Your task to perform on an android device: I want to create a folder in a drive and the folder name will be Karin’s books
Image 0: 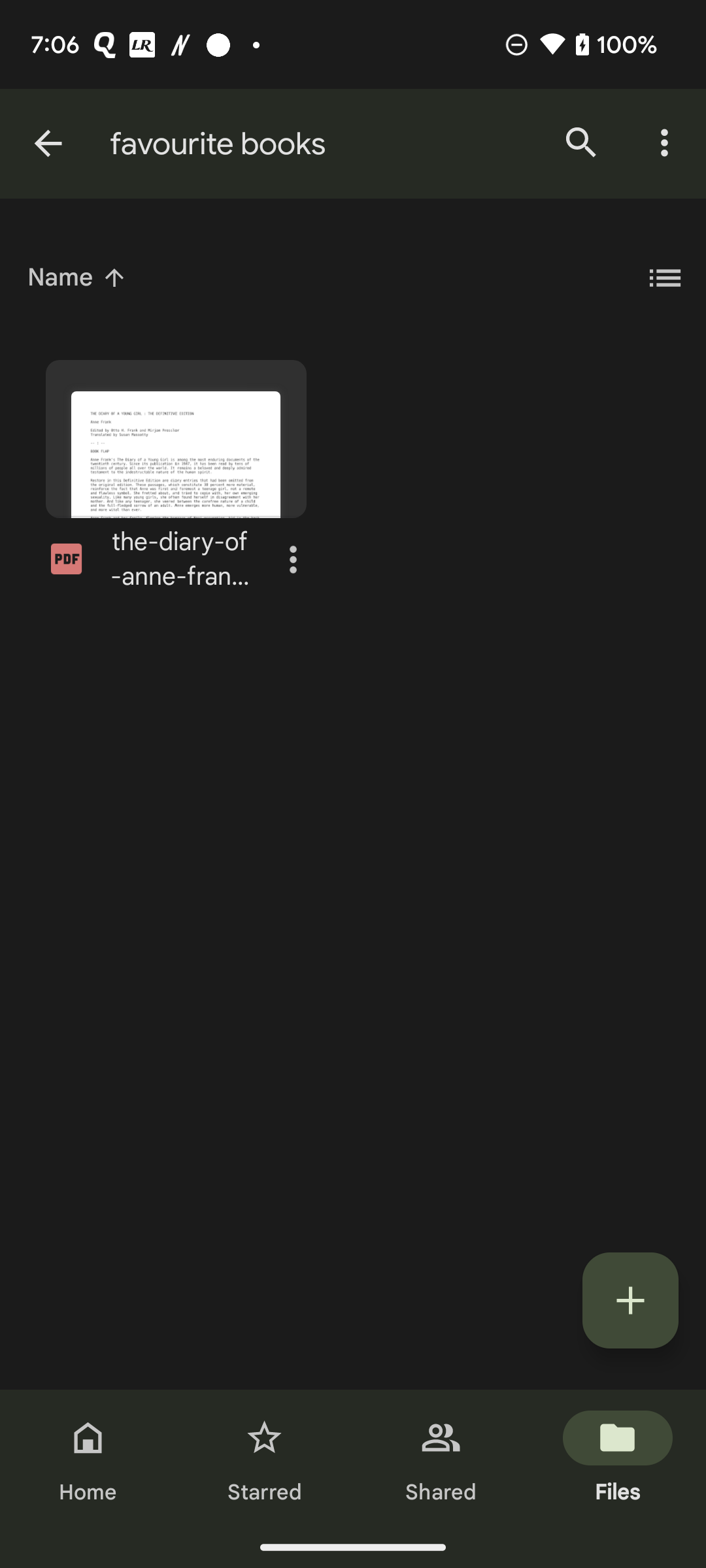
Go back to the screen
Step 0: press back button
Image 1: 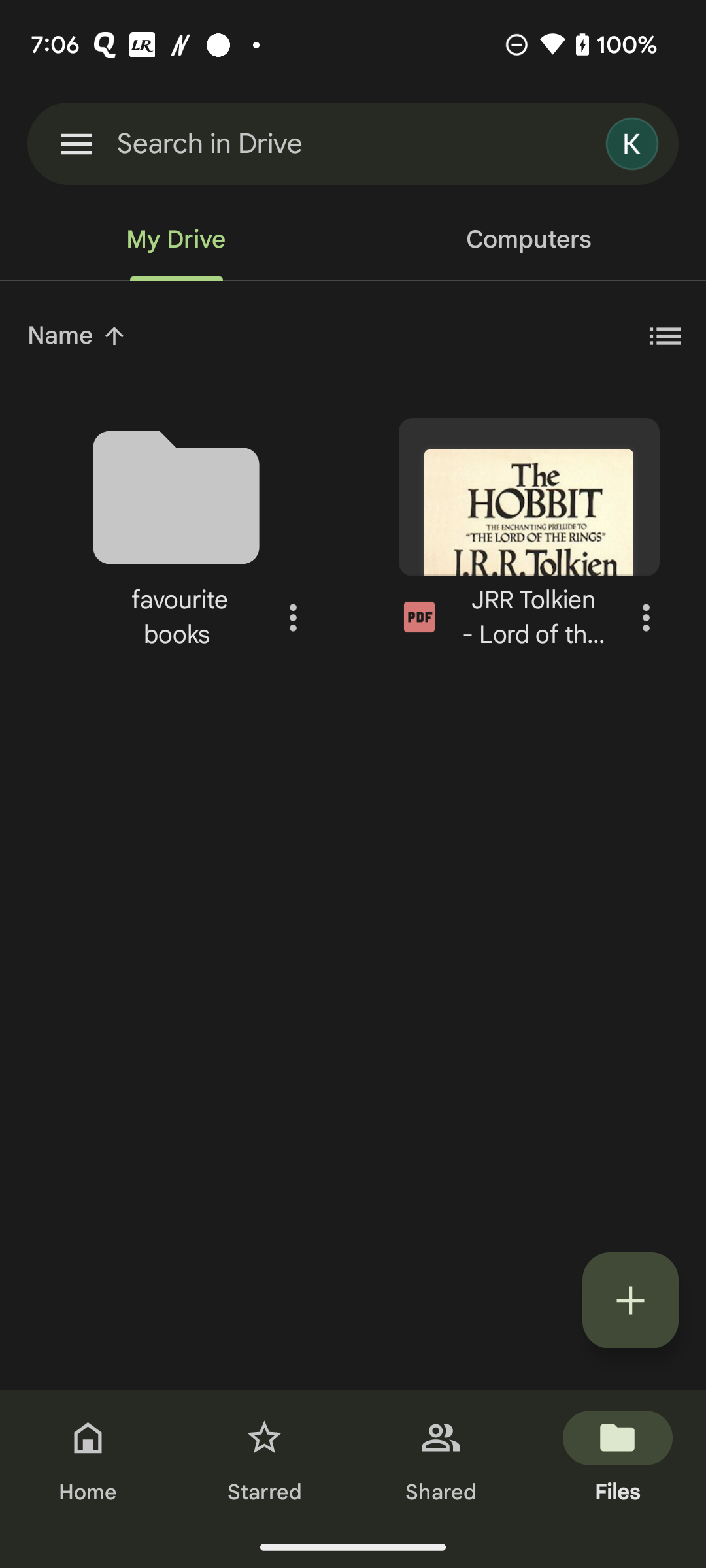
Click on the plus icon button at the bottom of the screen
Step 1: click (630, 1300)
Image 2: 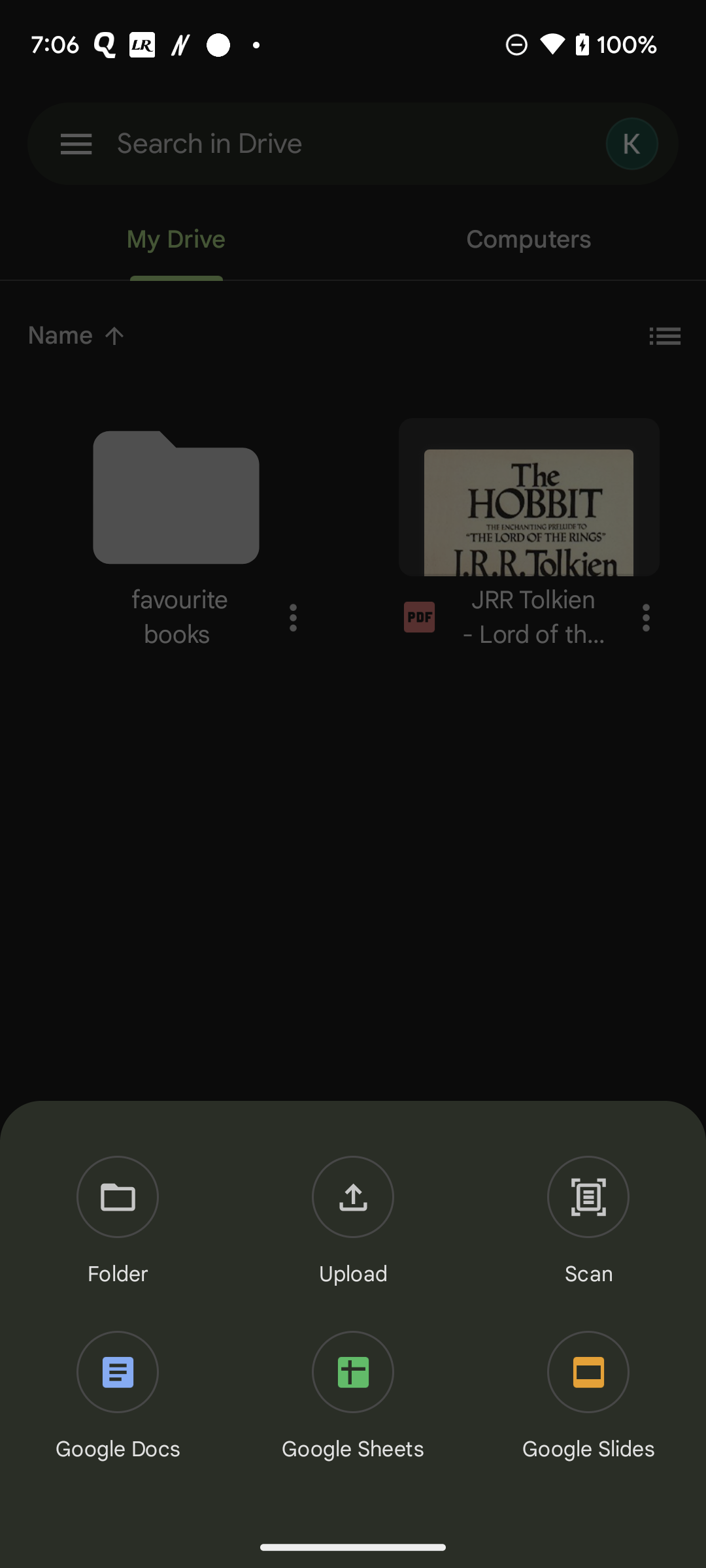
Click on the folder name 
Step 2: click (118, 1222)
Image 3: 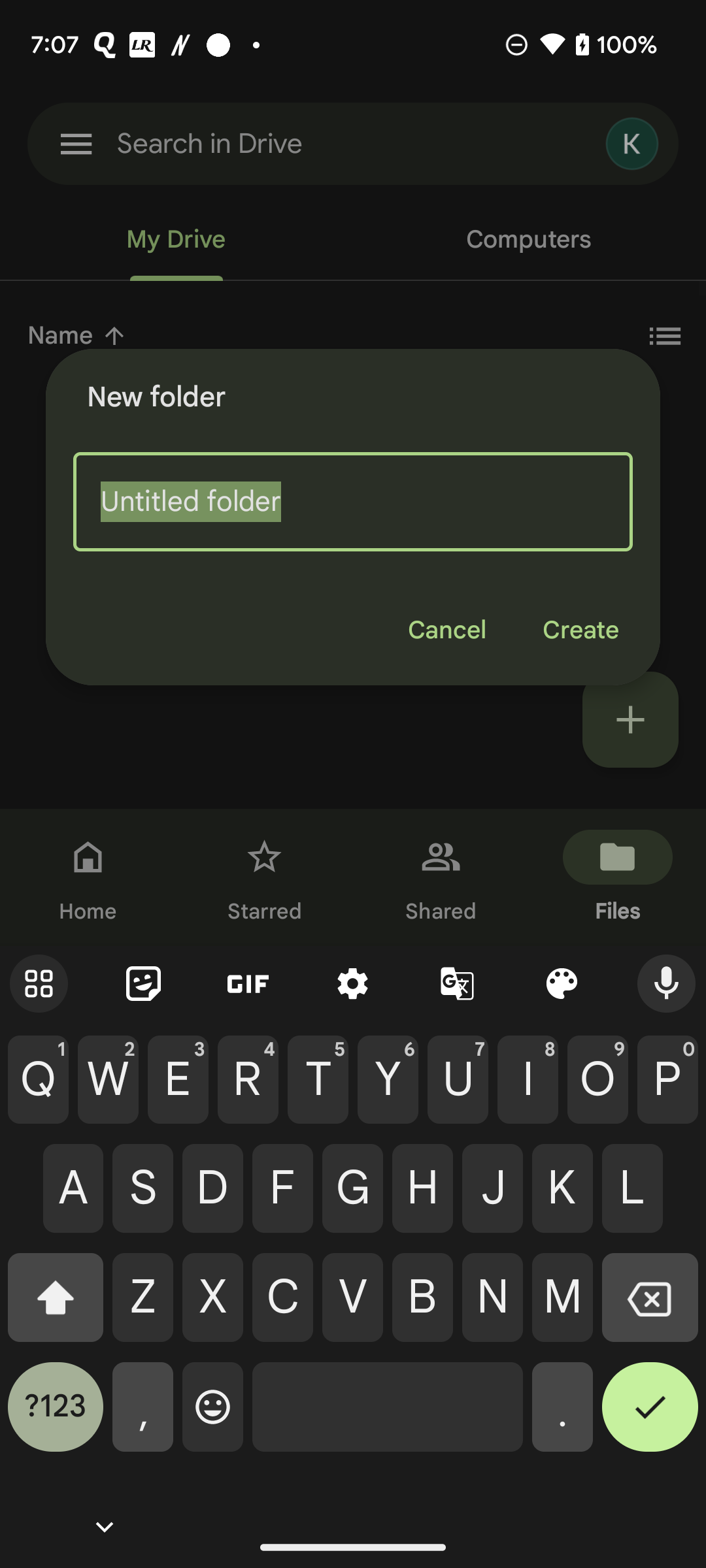
Type Karin’s books in folder name 
Step 3: type "Karin’s books"